Your task to perform on an android device: I hope to see additional shoe types from the same manufacturer that are similar. Use the Myntra app to compare the prices of numerous comparable Nike shoes.
Image 0: 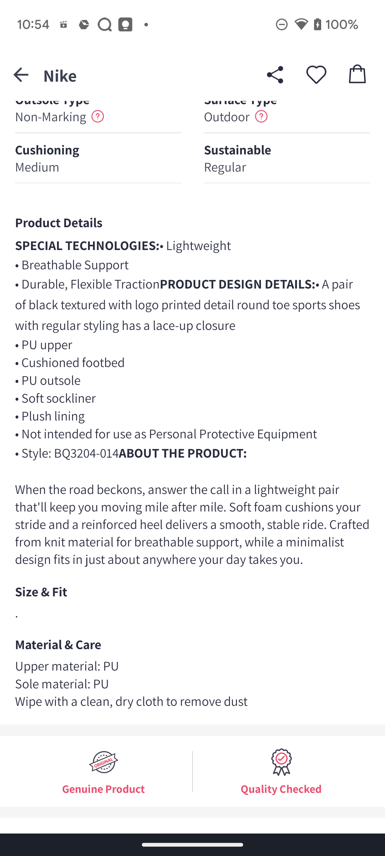
swipe up to see similar shoes
Step 0: scroll down
Image 1: 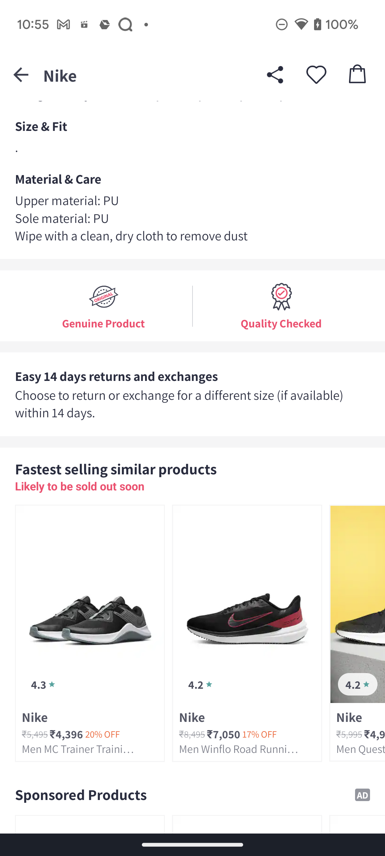
swipe up to see similar shoes
Step 1: scroll down
Image 2: 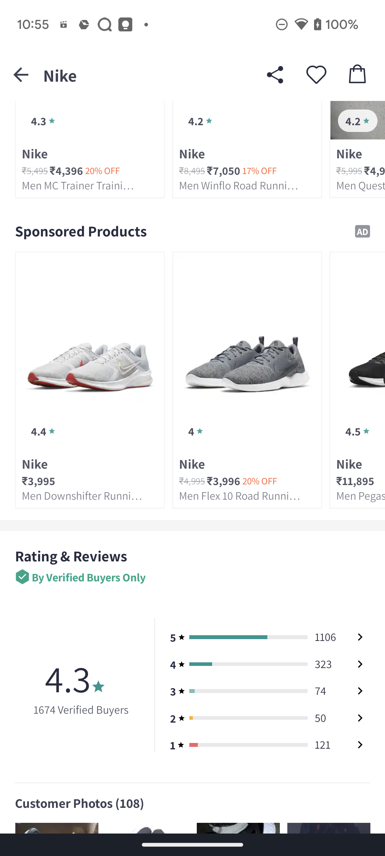
swipe up to see similar shoes
Step 2: scroll down
Image 3: 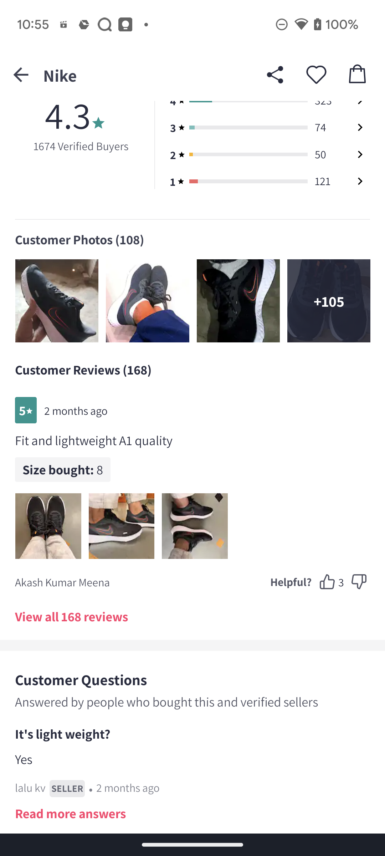
swipe up to see similar shoes
Step 3: scroll down
Image 4: 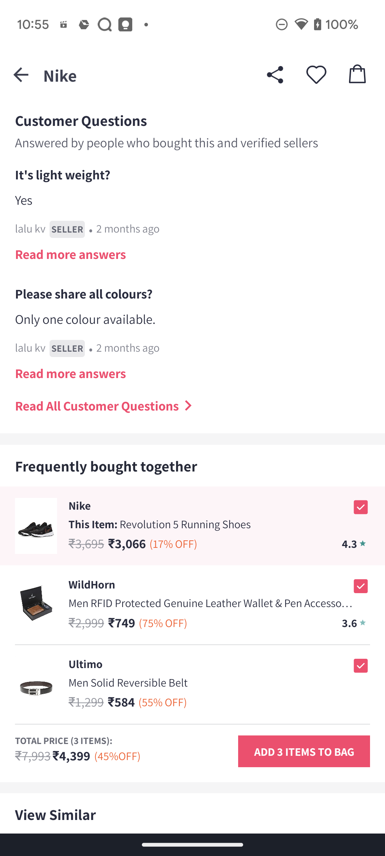
swipe up to see similar shoes
Step 4: scroll down
Image 5: 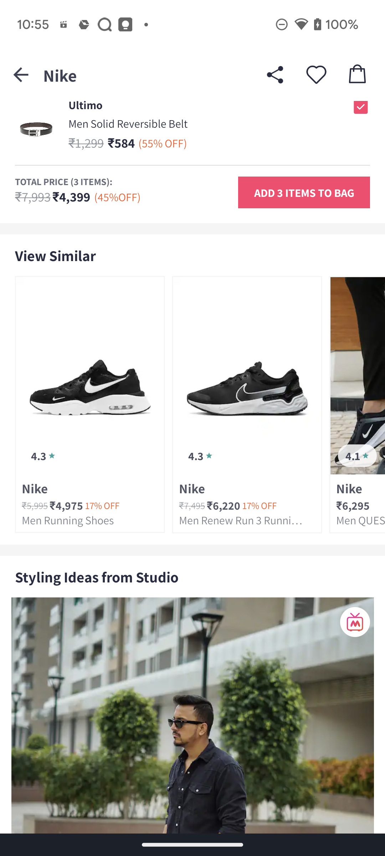
swipe left to similar shoes to see prices
Step 5: scroll right
Image 6: 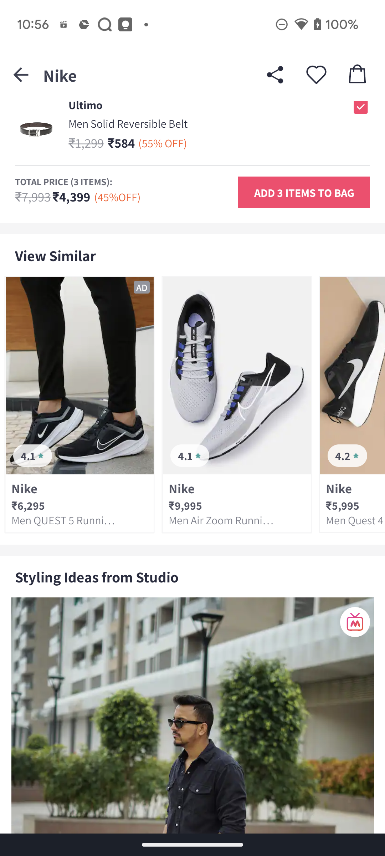
swipe left to similar shoes to see prices
Step 6: scroll right